Your task to perform on an android device: Look forAddidas walking shoes for women with lace styles in the Fastening filter in the Tata CLIQ app.
Image 1: 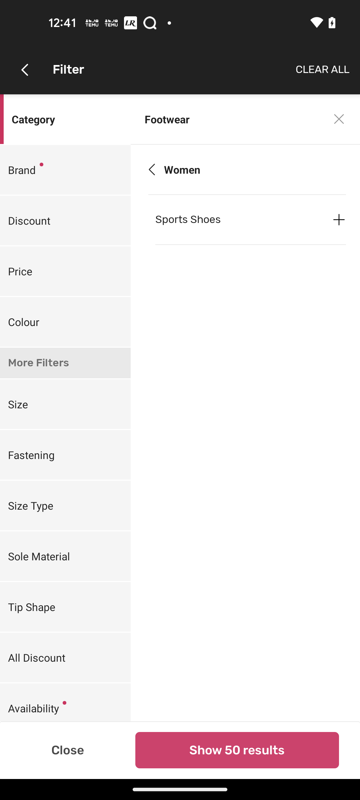
Click on the Fastening option
Step 1: click (29, 455)
Image 2: 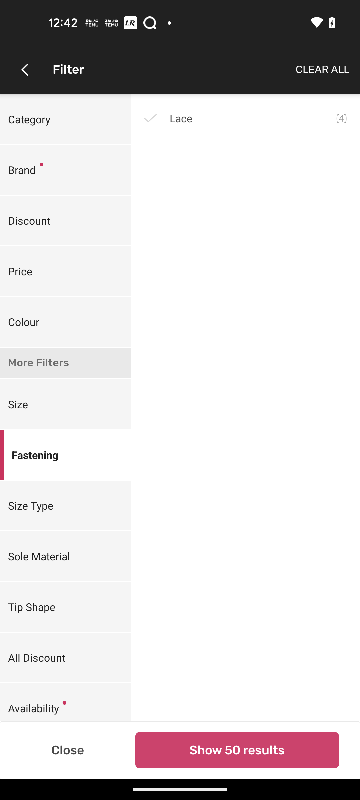
select Lace
Step 2: click (192, 118)
Image 3: 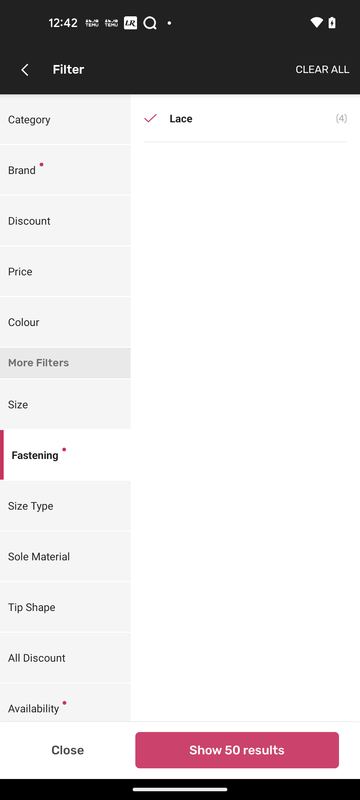
Click on Show 50 results button
Step 3: click (237, 750)